Your task to perform on an android device: I got a mail by Trulia in my primary folder of the Gmail app , Move the mail of Trulia from the primary folder to the Promotional folder . 
Image 0: 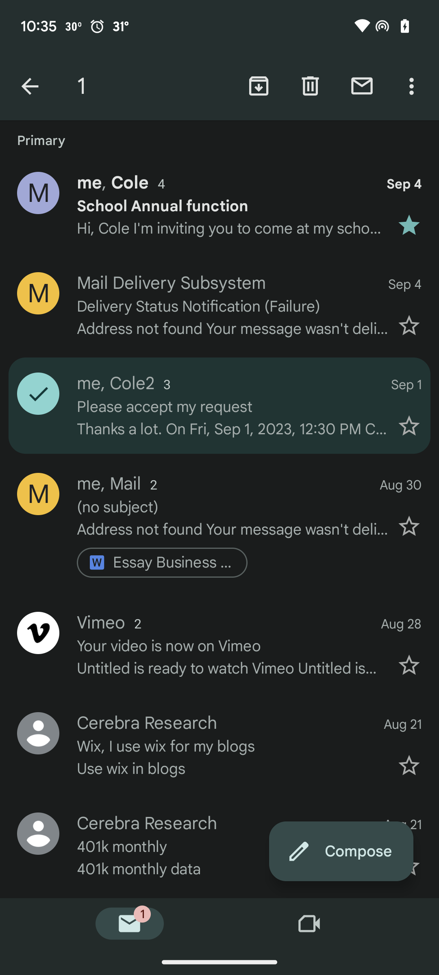
Swipe up to view the trulia mail
Step 0: scroll down
Image 2: 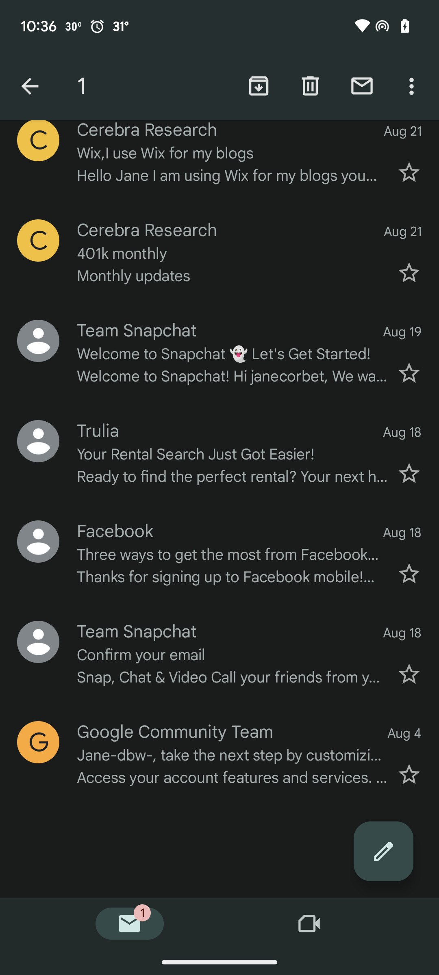
Open the trulia mail
Step 2: click (232, 454)
Image 3: 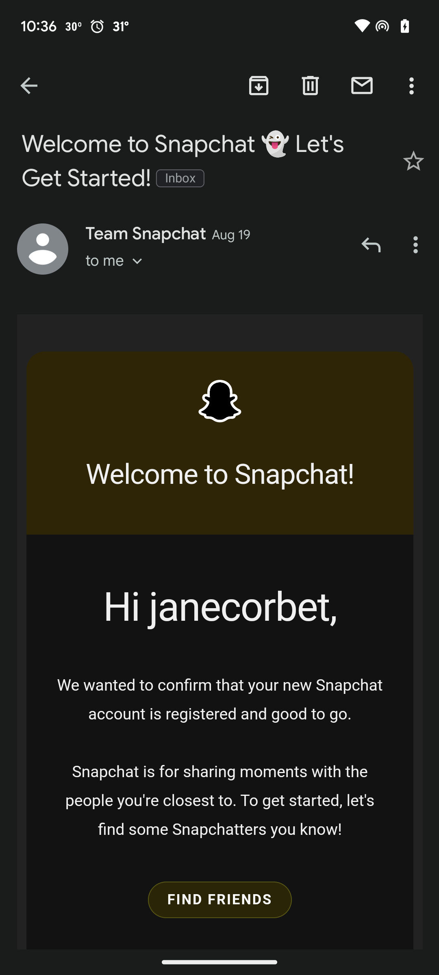
Click on the three dots at the top right corner of the screen
Step 3: click (413, 86)
Image 4: 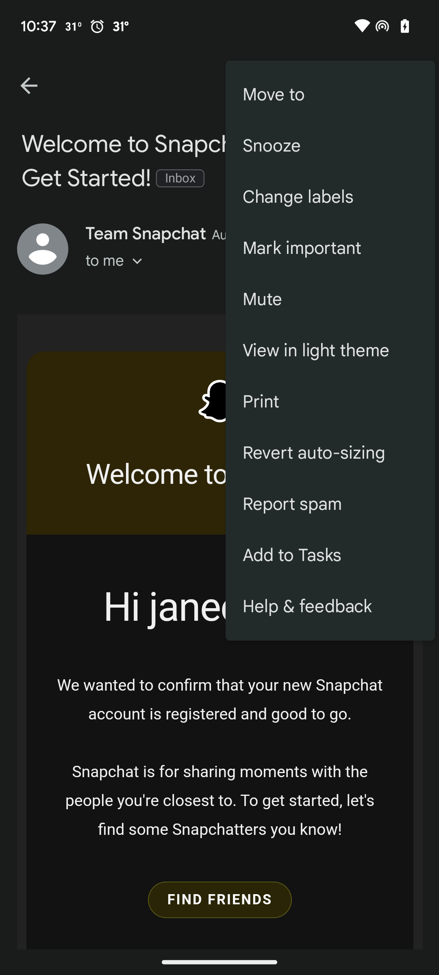
Click on the move to option
Step 4: click (330, 95)
Image 5: 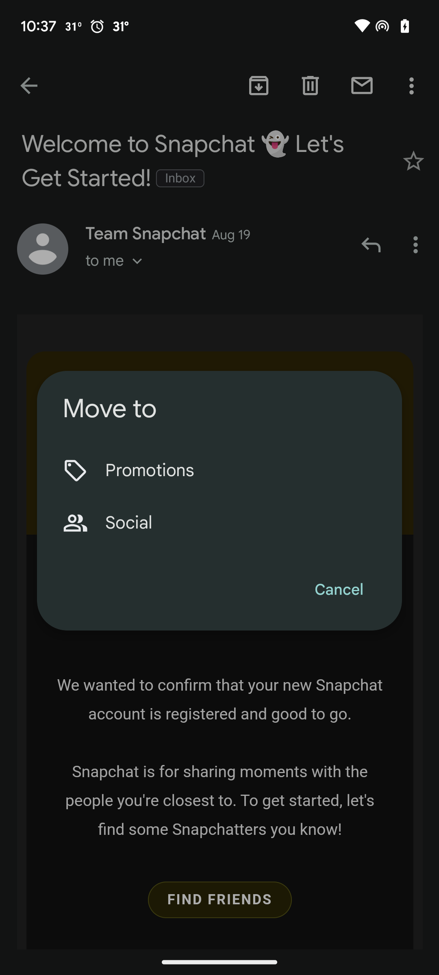
Click on the promotions option
Step 5: click (241, 470)